Your task to perform on an android device: My wife wants to visit Guildford Castle over the weekend. Find a train from Dundee to Guildford for 3 people on November 4 in the SBB app.
Image 0: 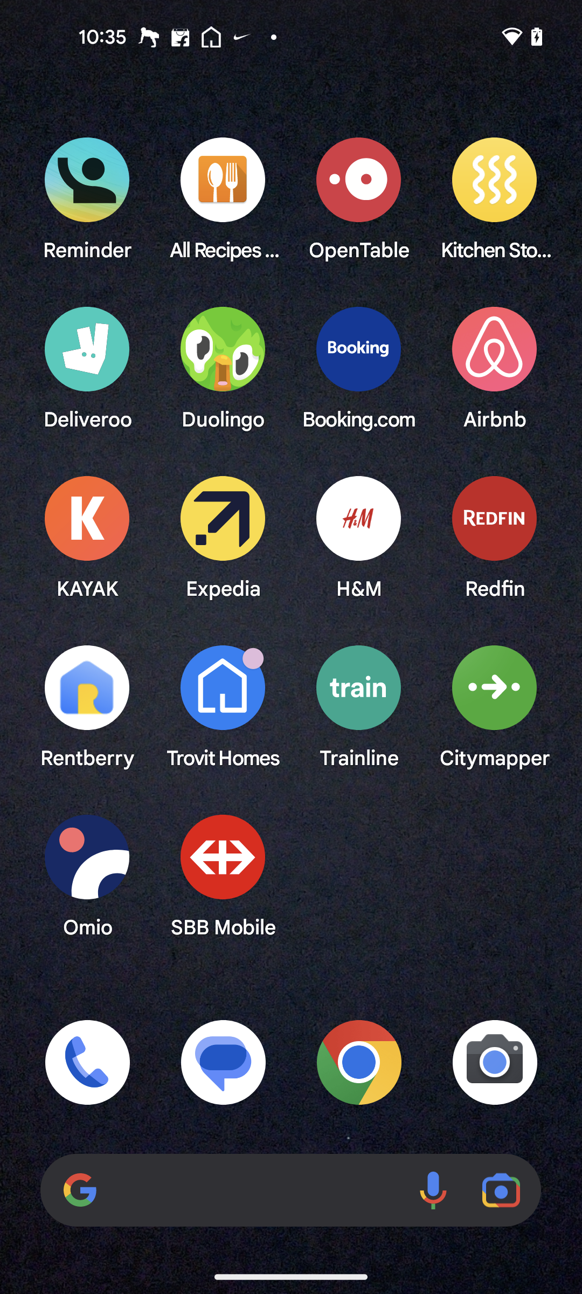
Open the SBB Mobile app
Step 0: open app "SBB Mobile"
Image 1: 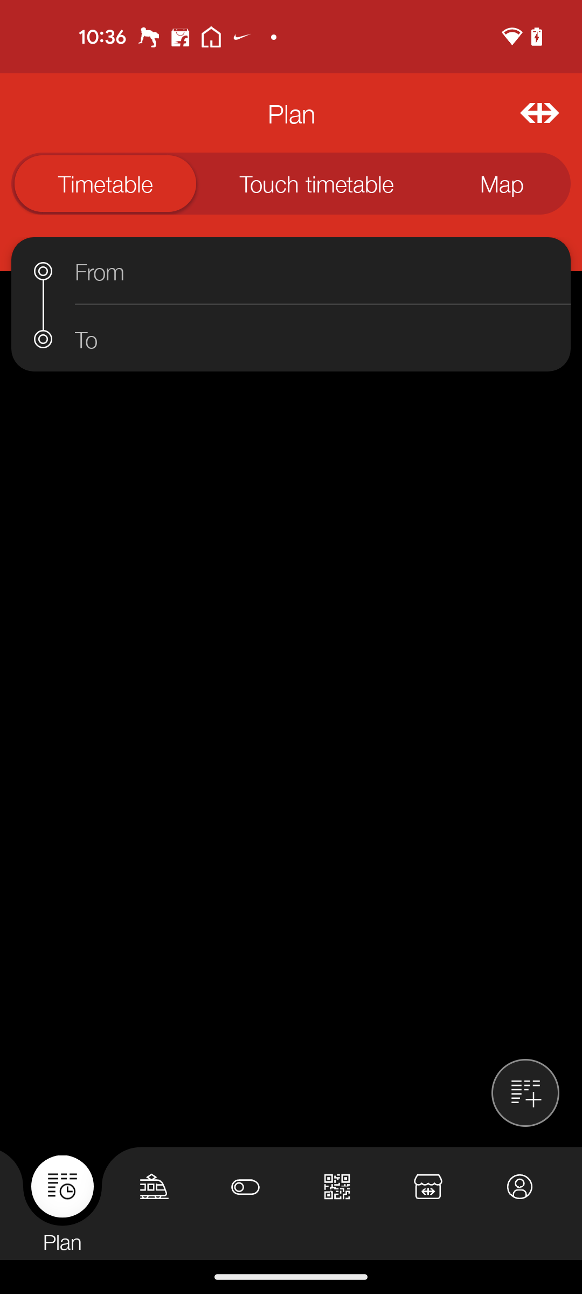
Go to the From search bar
Step 1: click (322, 271)
Image 2: 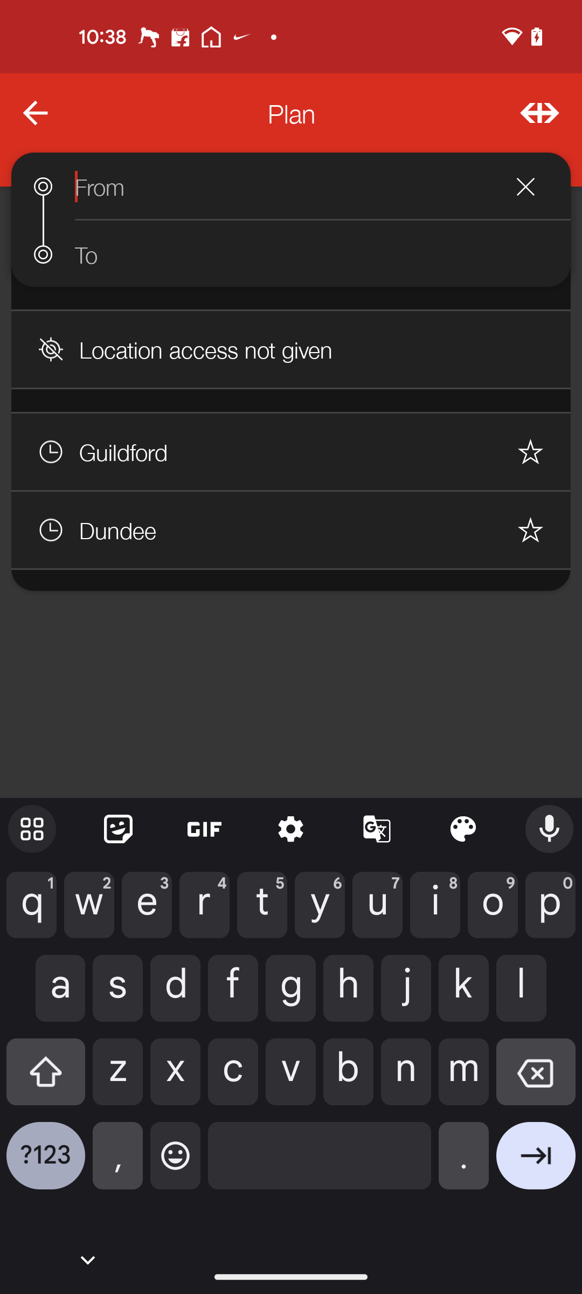
Type Dundee in the search bar
Step 2: type "Dundee"
Image 3: 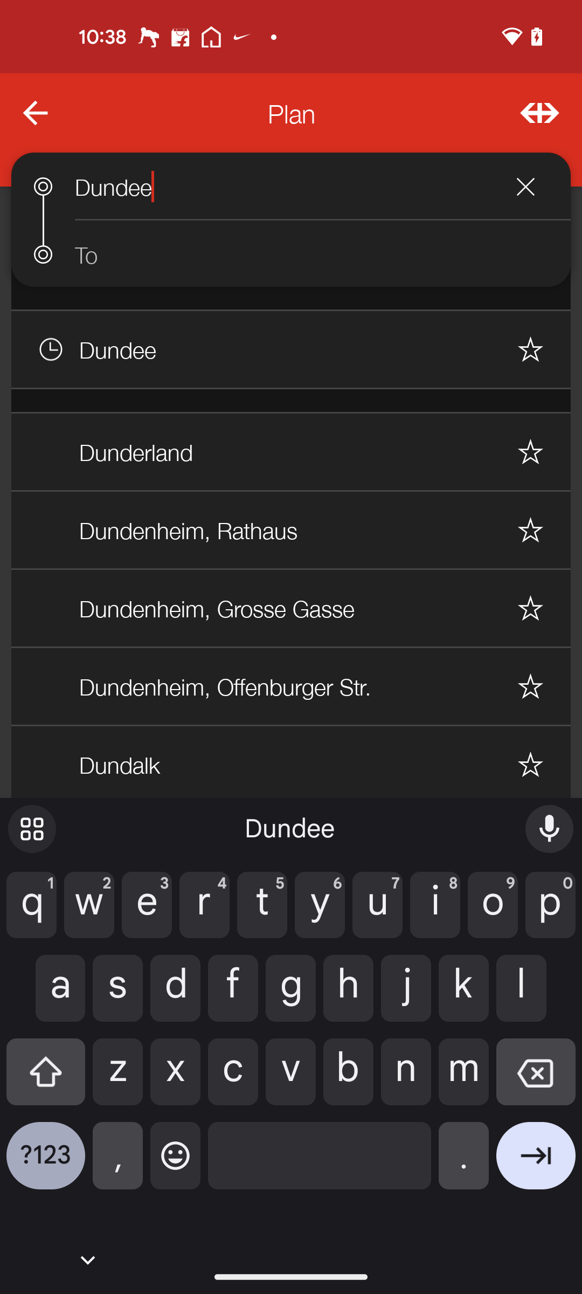
Go to the destination search bar
Step 3: click (322, 253)
Image 4: 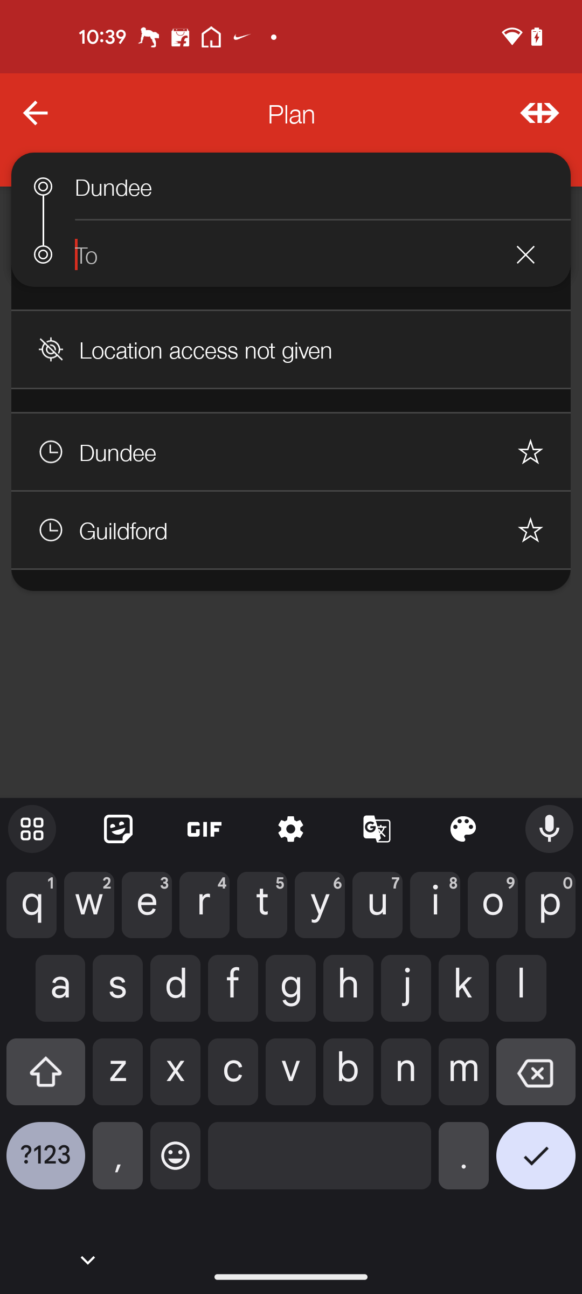
Type Guildford in the destination search bar
Step 4: type "Guildford"
Image 5: 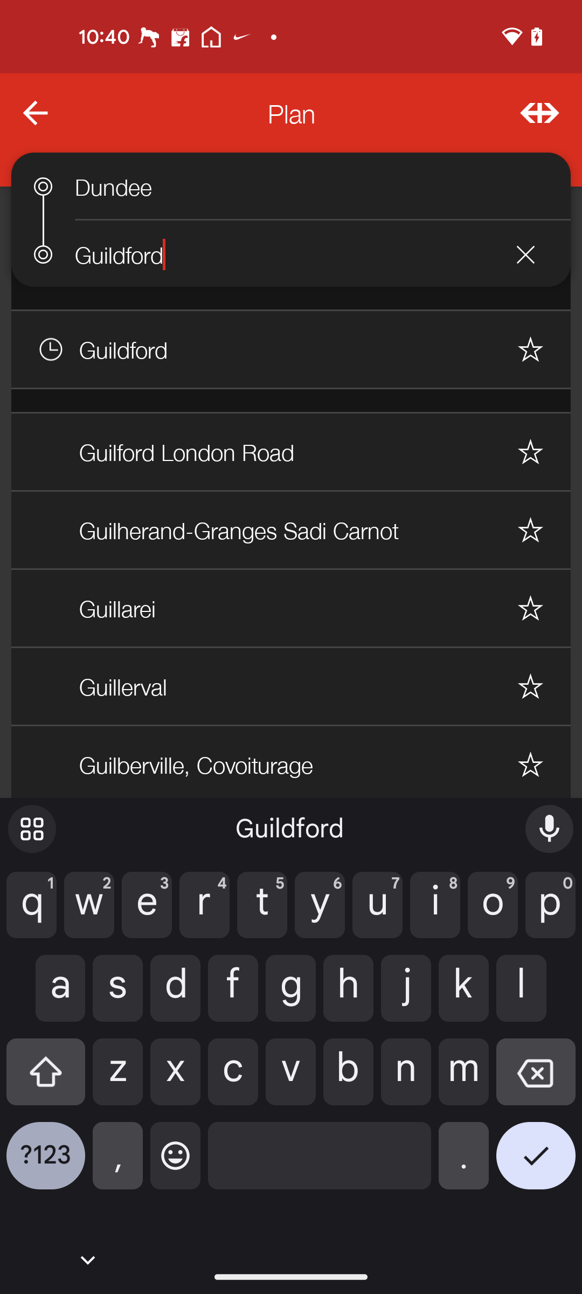
Select the first searched result
Step 5: click (288, 451)